Your task to perform on an android device: I'm going to Pete's kitchen; please provide me traffic updates so that I can get there quickly.
Image 0: 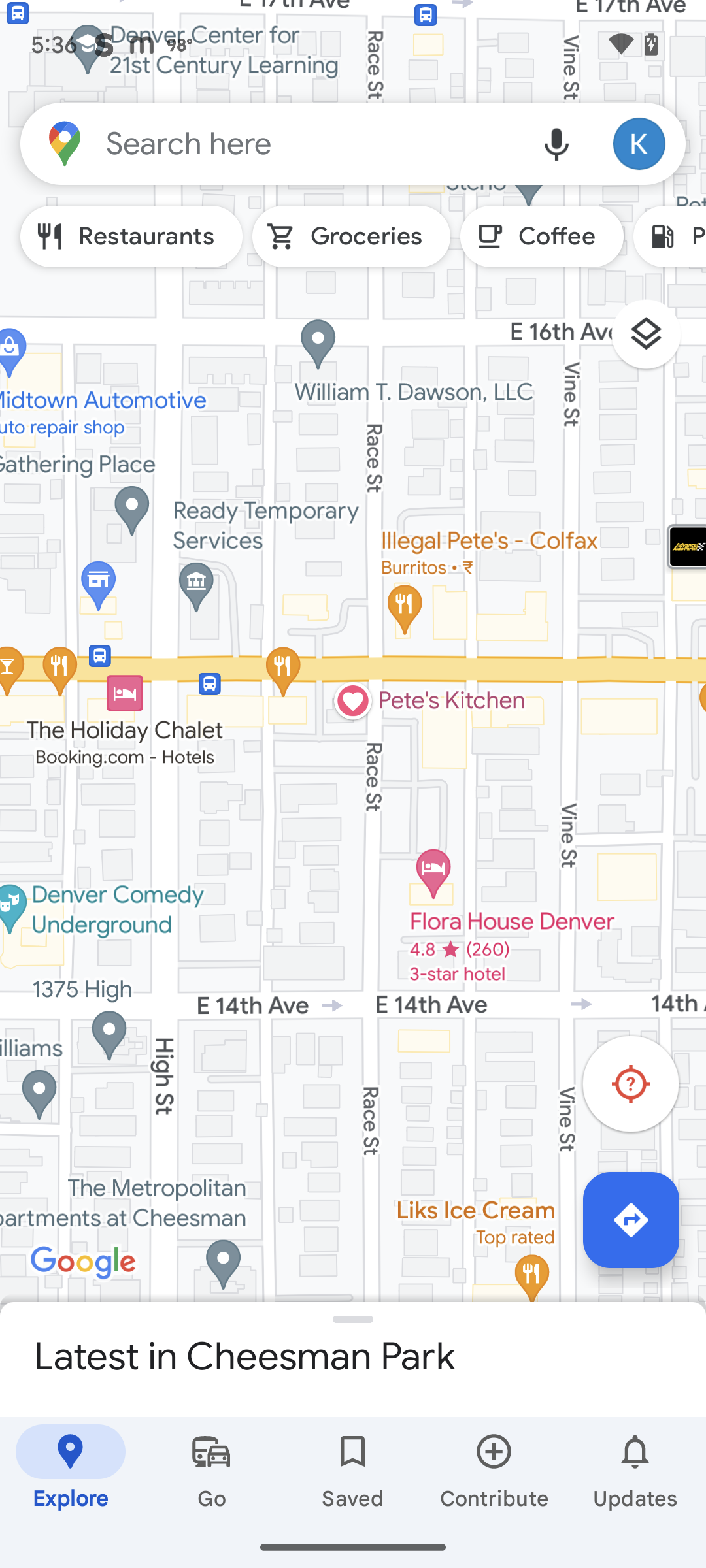
Click on the search at the top of the screen.
Step 0: click (311, 143)
Image 1: 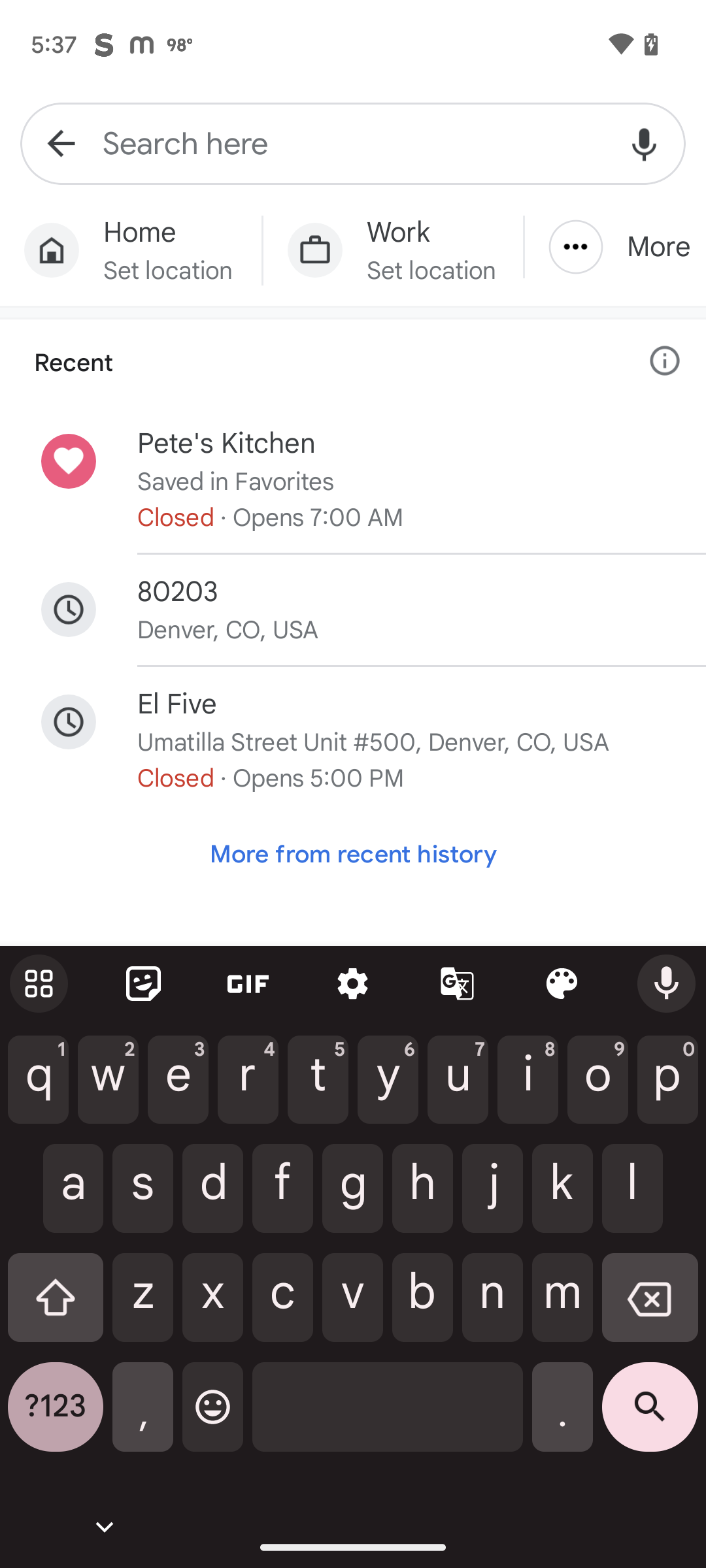
Click on the first option.
Step 1: click (404, 443)
Image 2: 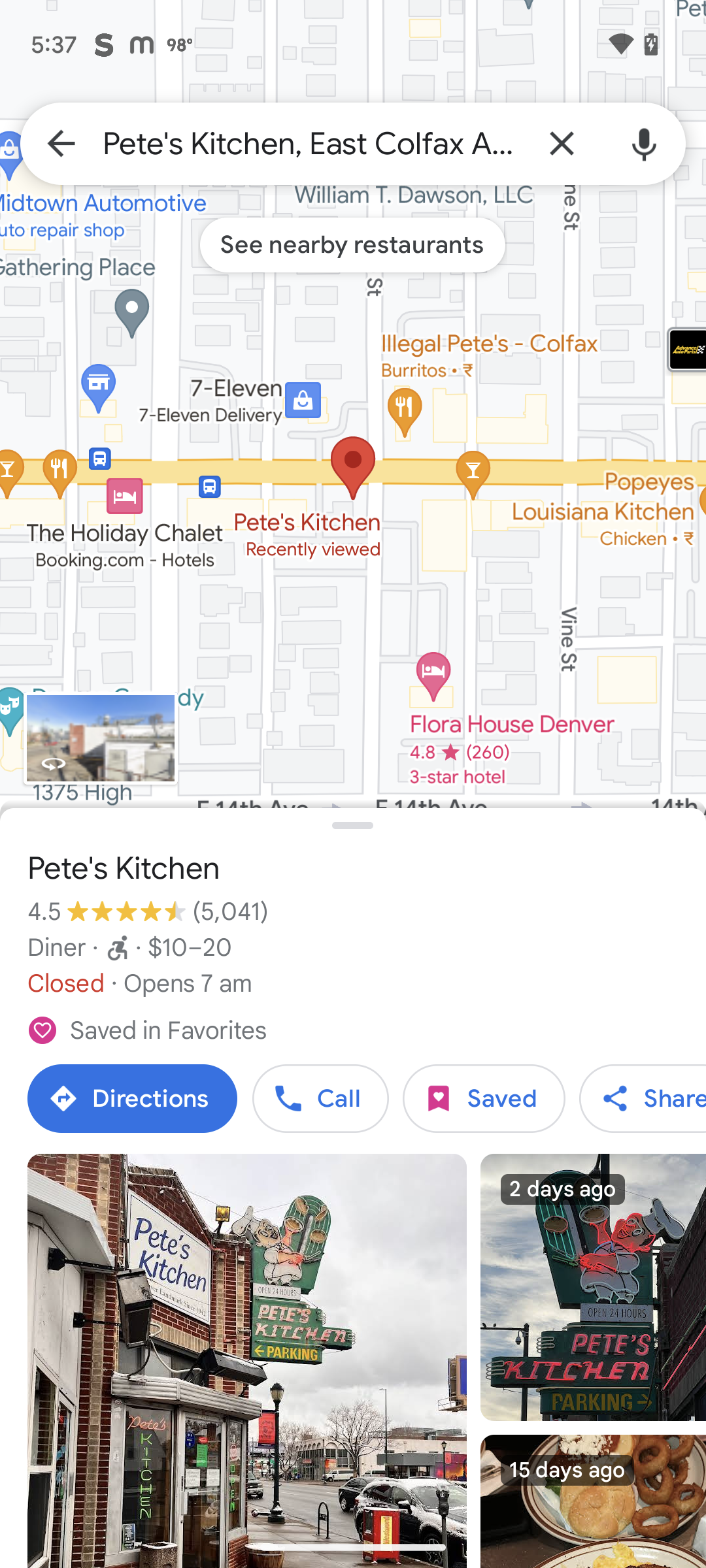
Click on the directions button.
Step 2: click (132, 1098)
Image 3: 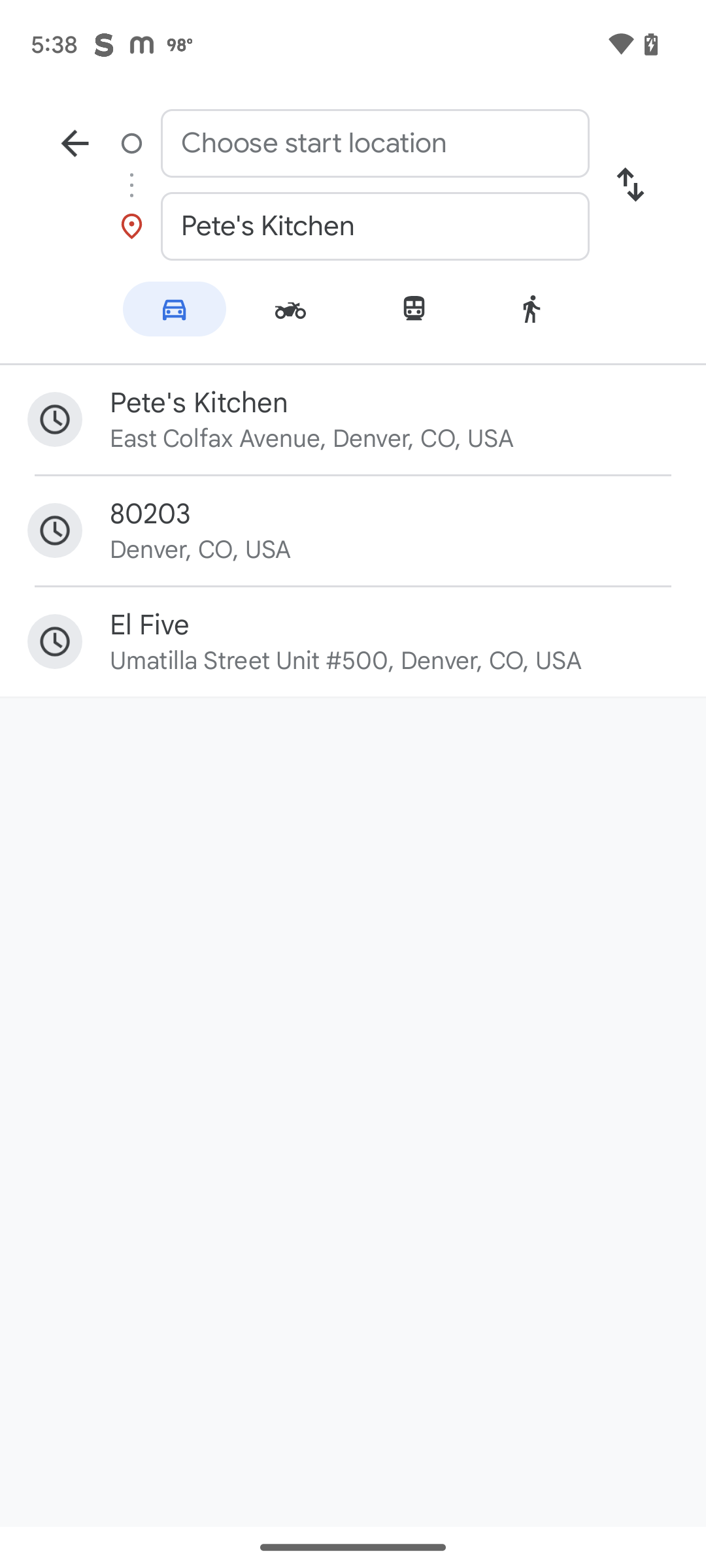
Click on the choose start location text box
Step 3: click (375, 143)
Image 4: 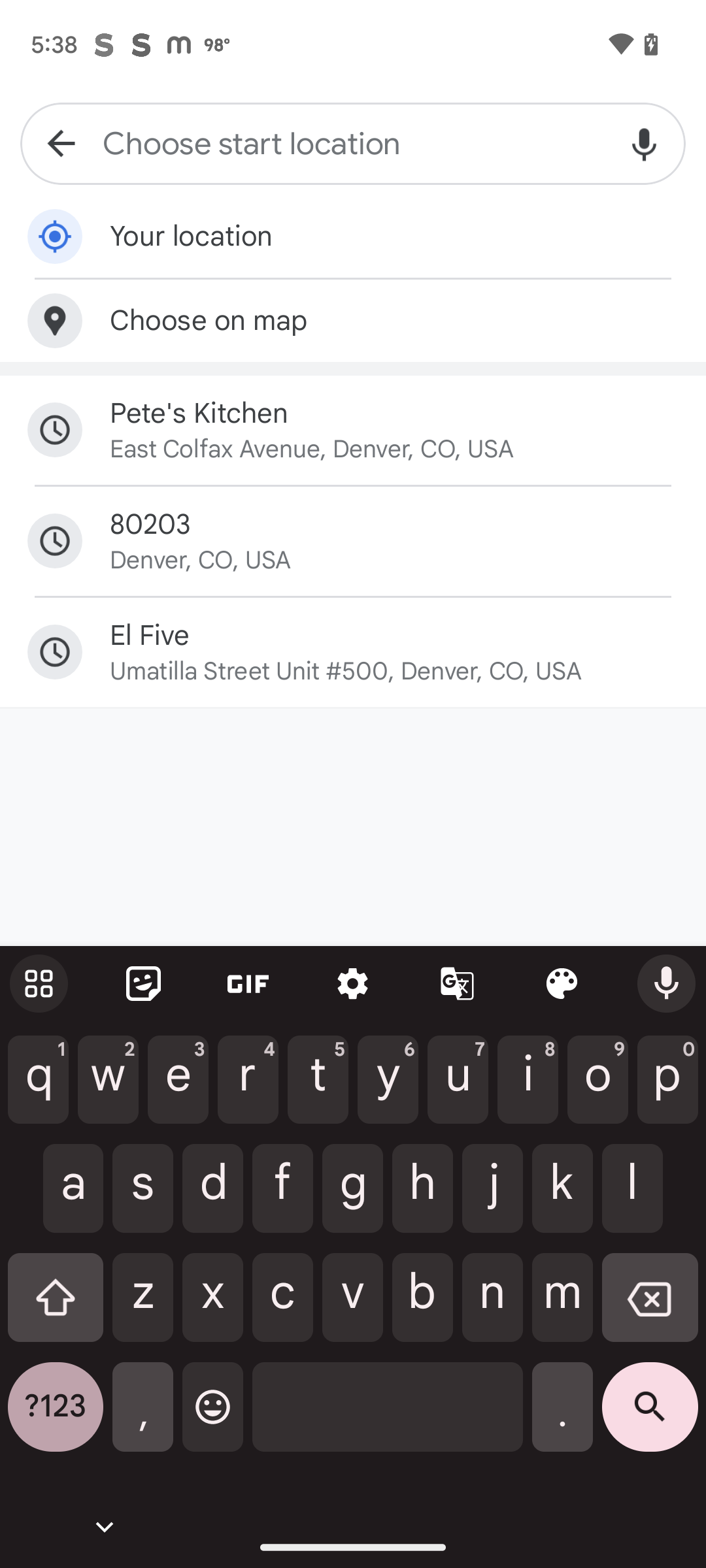
Click on the second option.
Step 4: click (394, 524)
Image 5: 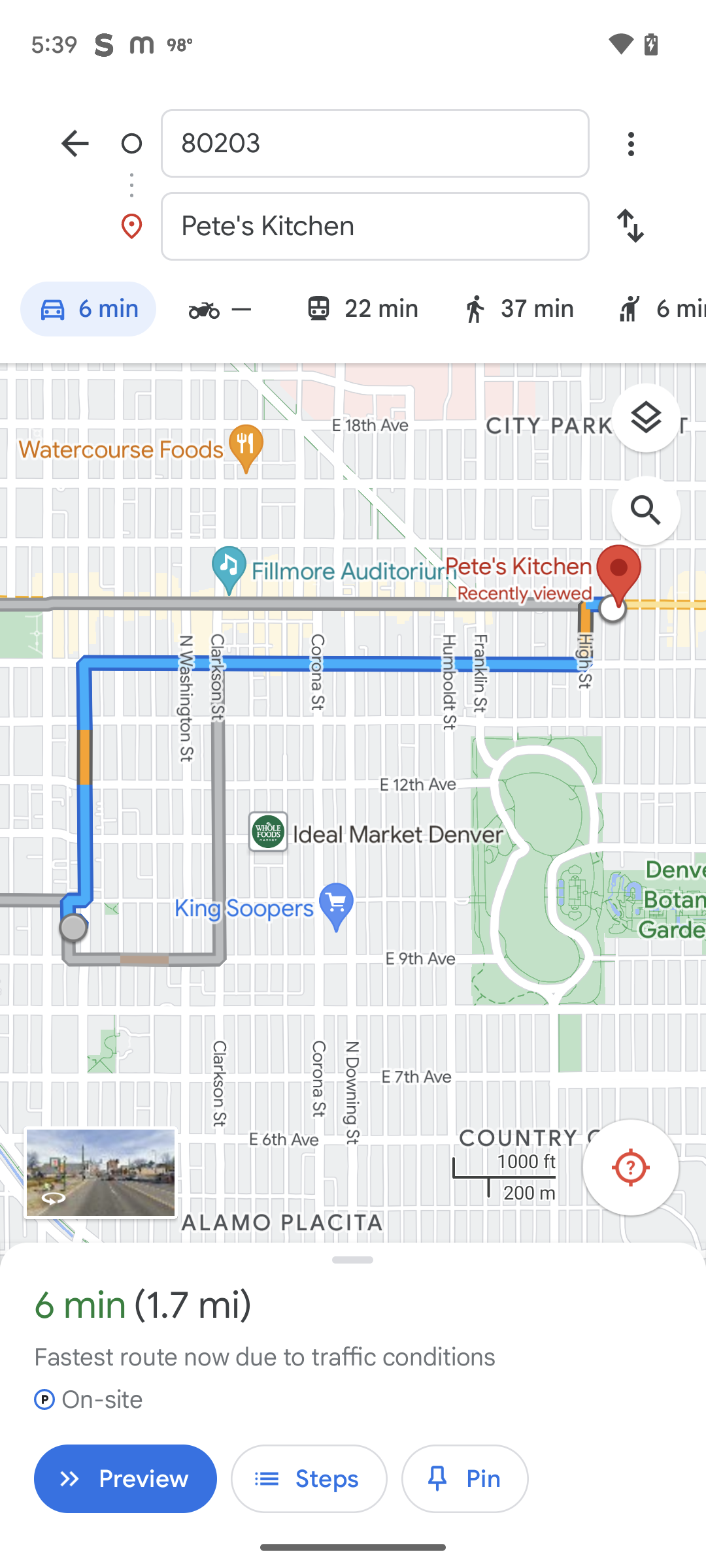
Click on the layer icon.
Step 5: click (656, 425)
Image 6: 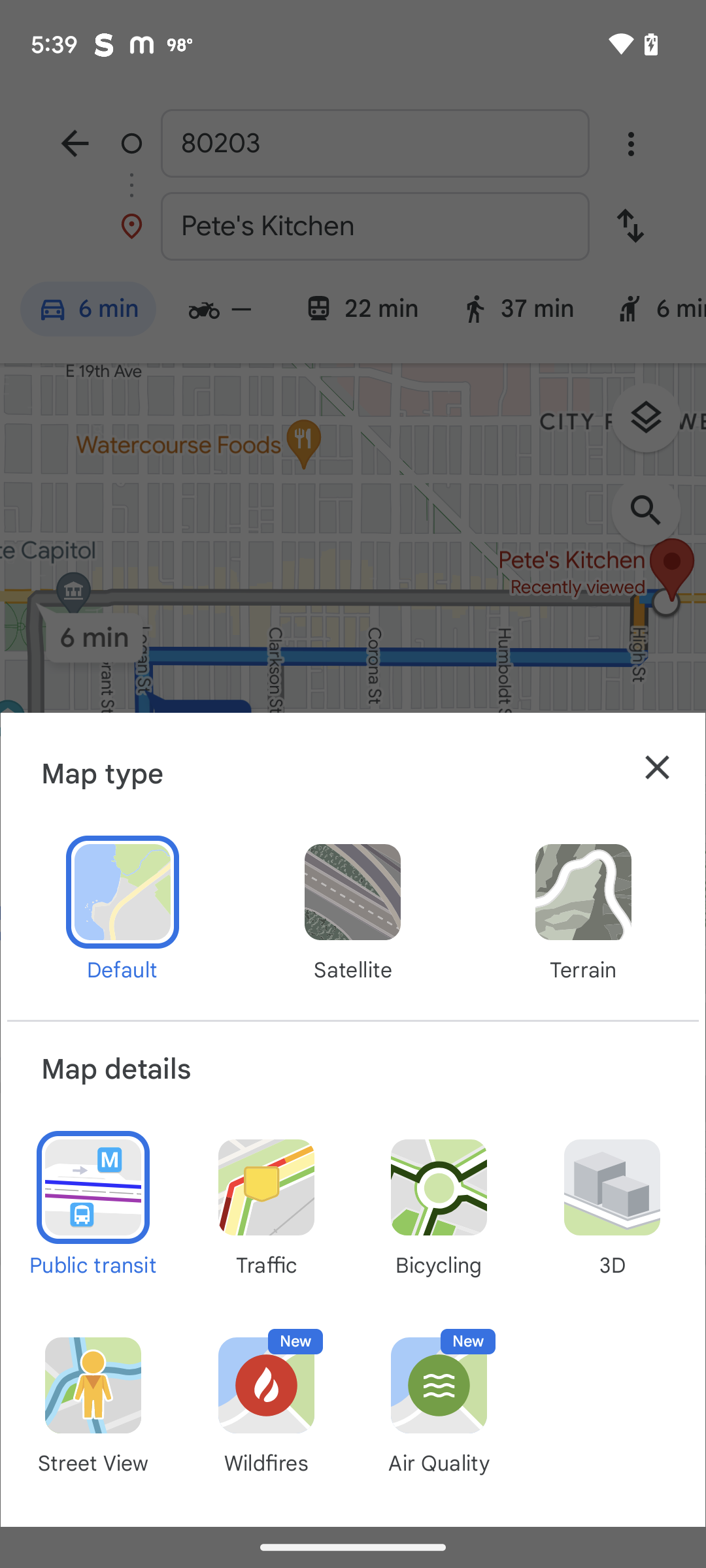
Click on the traffic option.
Step 6: click (266, 1206)
Image 7: 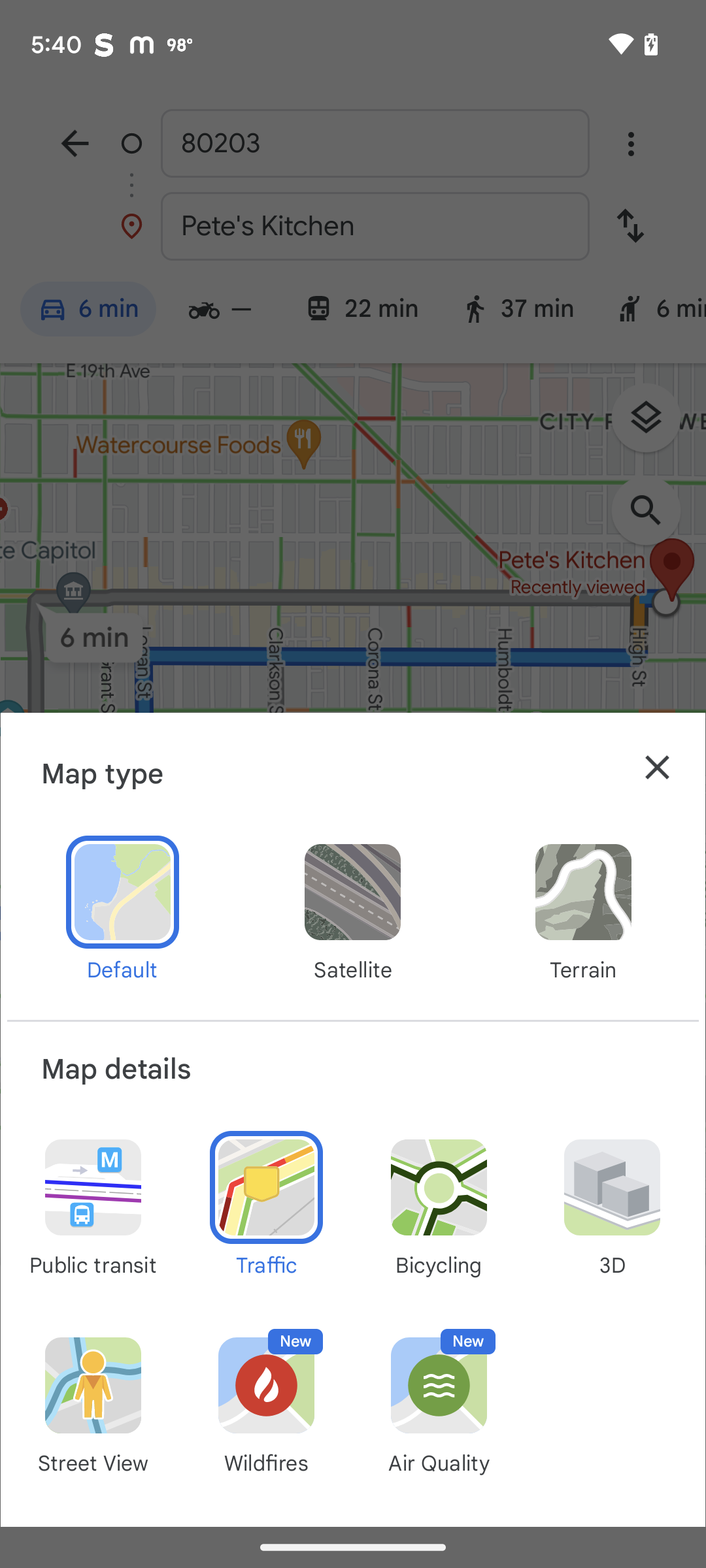
Close the drawer.
Step 7: click (657, 767)